Your task to perform on an android device: On the Hardware Shack app, search for the leak-free and rust-free Siva brand highly polished classic long tap.
Image 0: 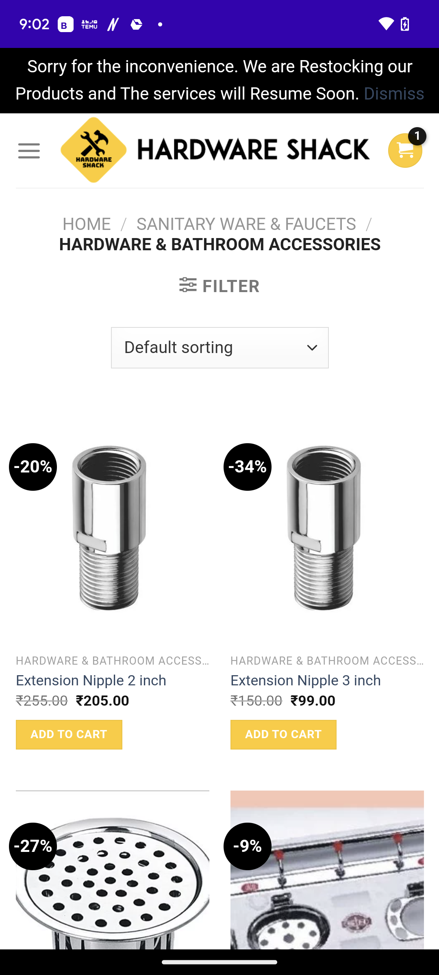
Click on filter option in the middle of the screen.
Step 0: click (231, 286)
Image 1: 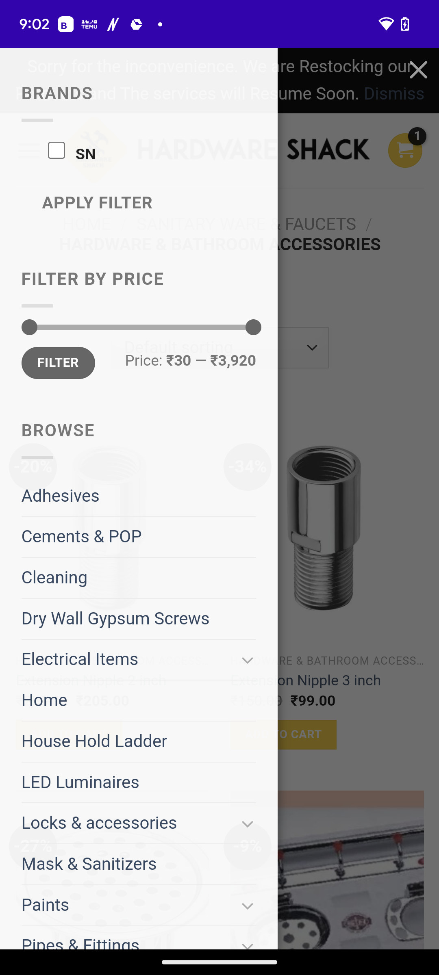
Scroll up on the left side of the screen.
Step 1: scroll down
Image 2: 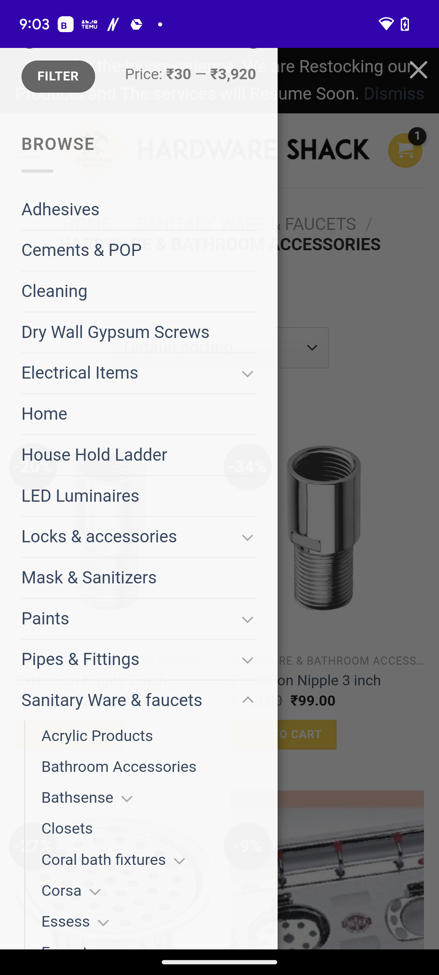
Scroll up on the left side of the screen.
Step 2: scroll down
Image 3: 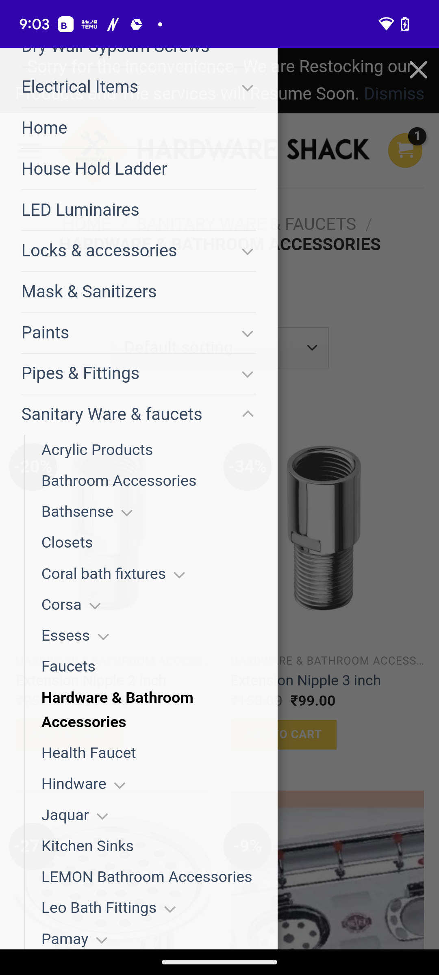
Scroll up on the left side of the screen.
Step 3: scroll down
Image 4: 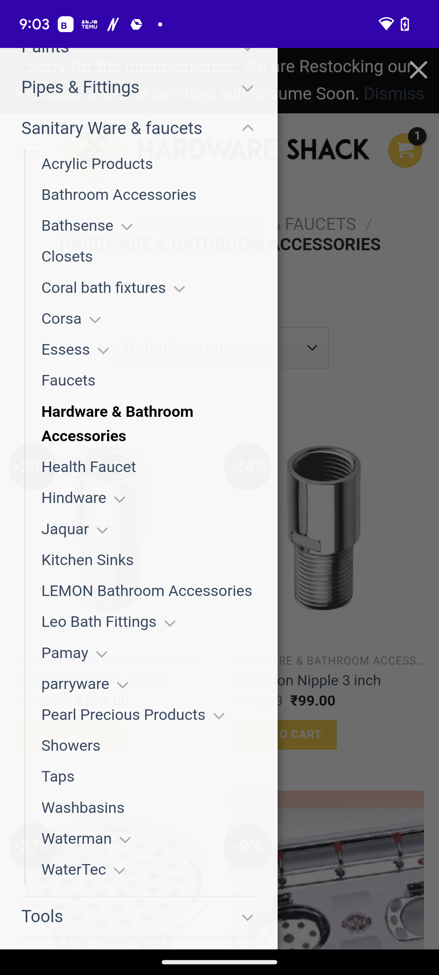
Click on Taps in the hardware and bathroom accessories section on the left side of the screen.
Step 4: click (58, 777)